Your task to perform on an android device: I want to view the "Alice's adventures in wonderland" book because I am so eager to read the story.
Image 0: 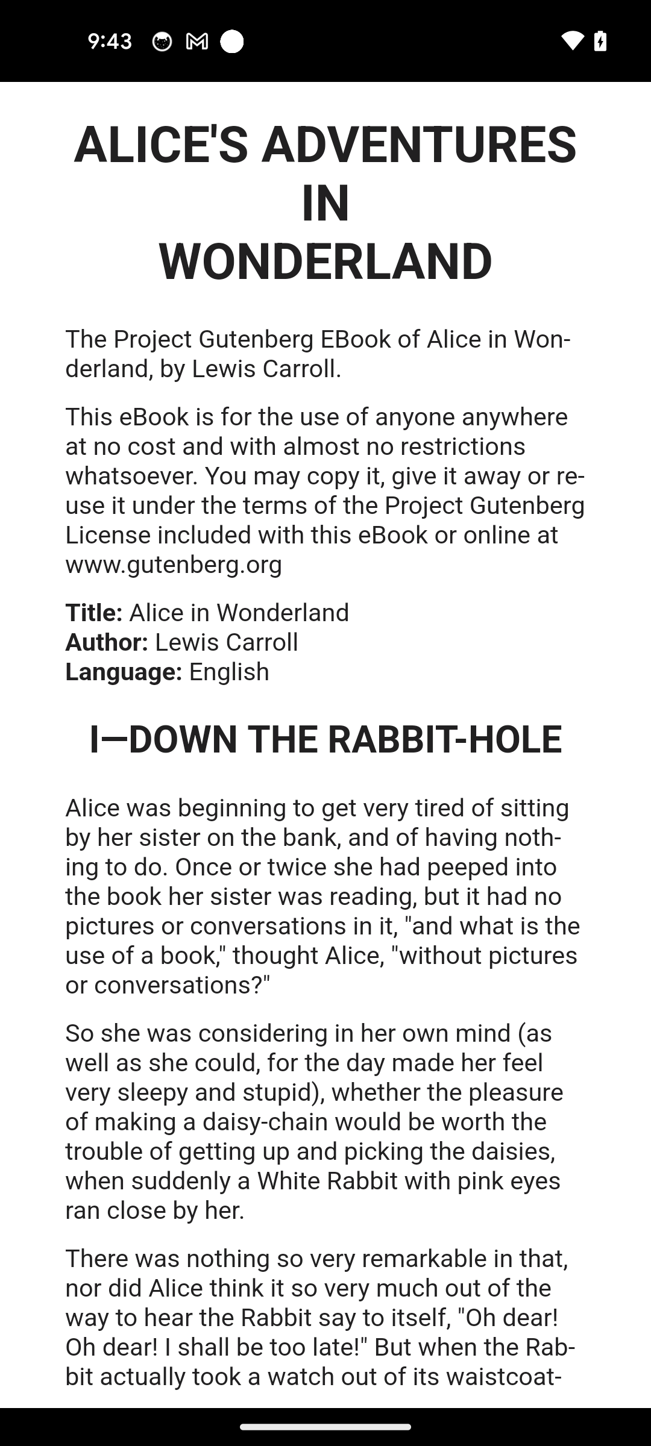
Swipe left to view more
Step 0: scroll right
Image 2: 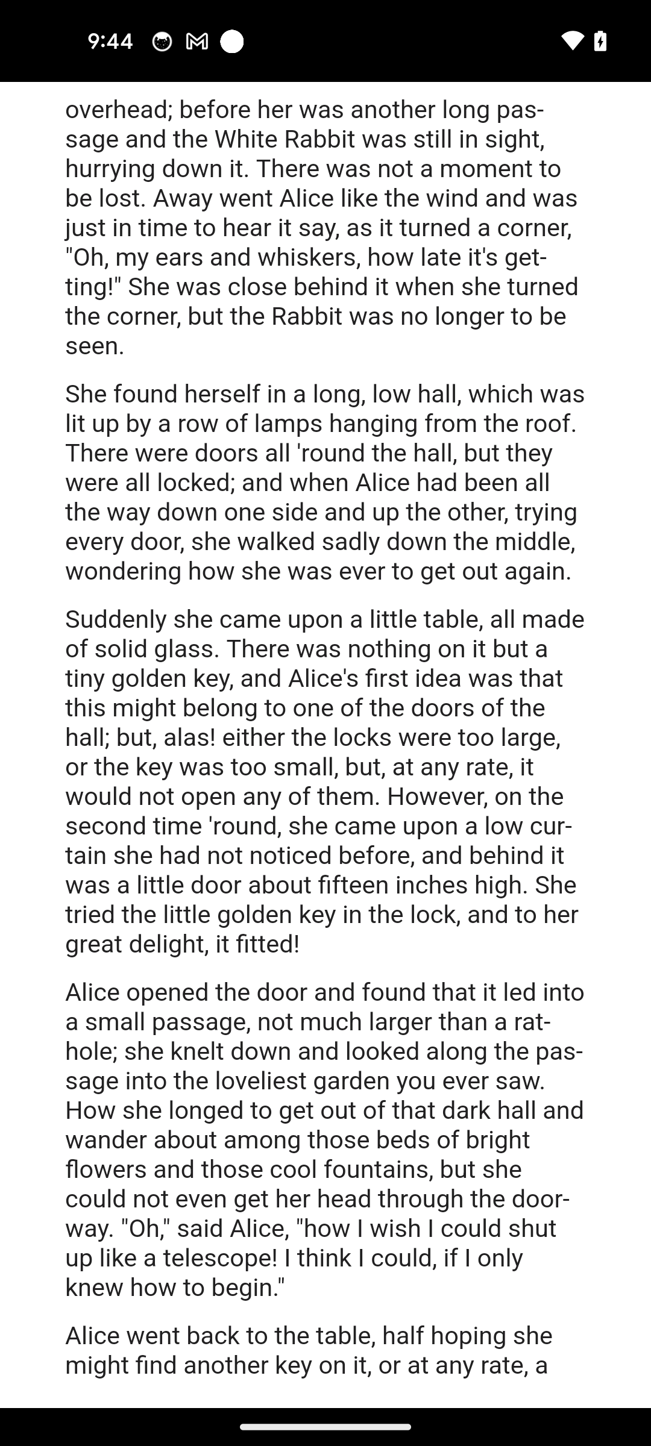
Swipe left to view more
Step 2: scroll right
Image 3: 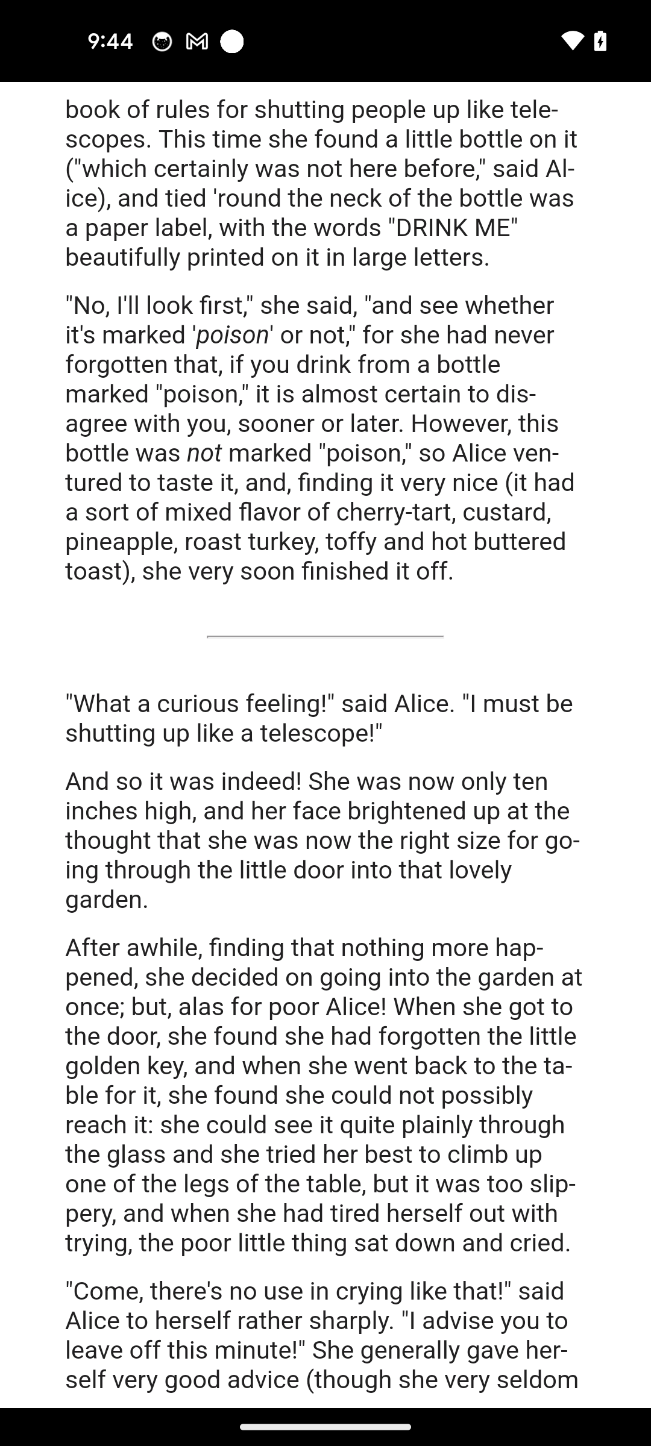
Swipe left to view more
Step 3: scroll right